Your task to perform on an android device: Open the Kitchen Stories app and browse for a Chinese Fried Rice recipe in the Asian category.
Image 0: 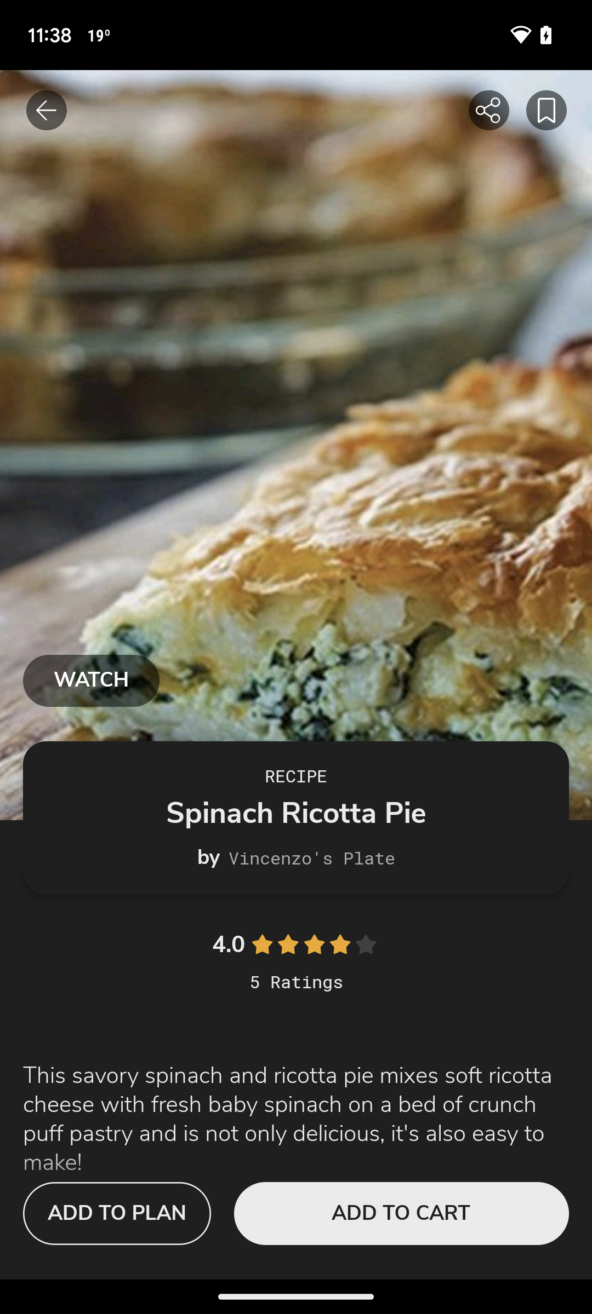
Open Kitchen Stories app
Step 0: open app "Kitchen Stories"
Image 1: 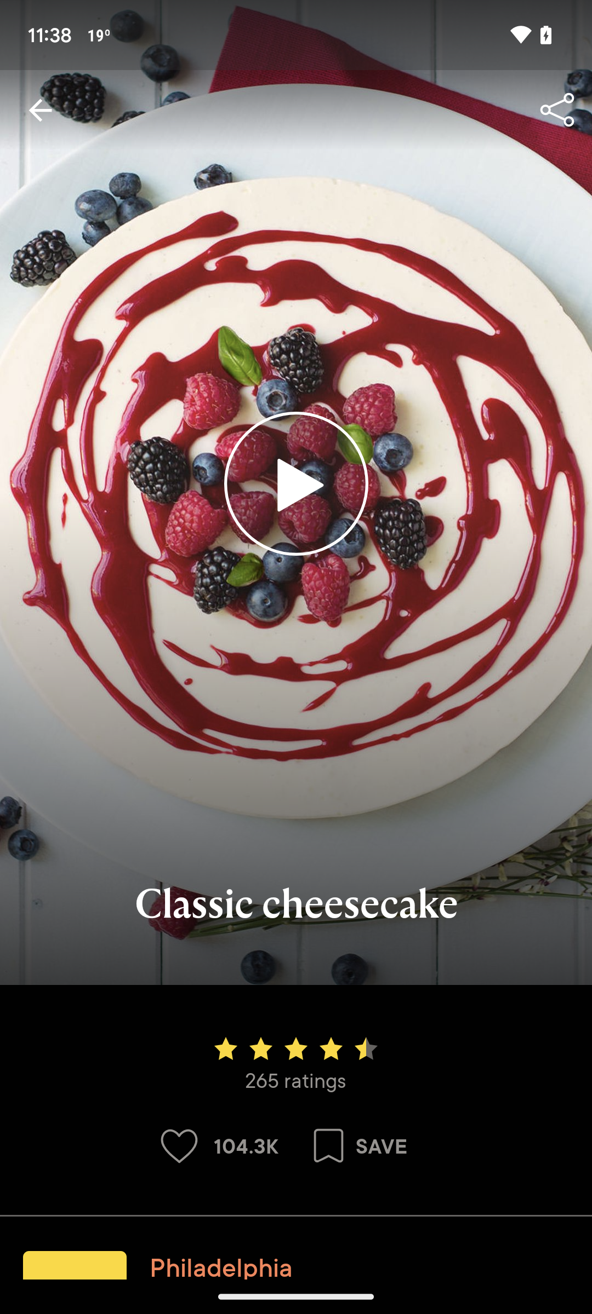
Go back to the previous screen
Step 1: press back button
Image 2: 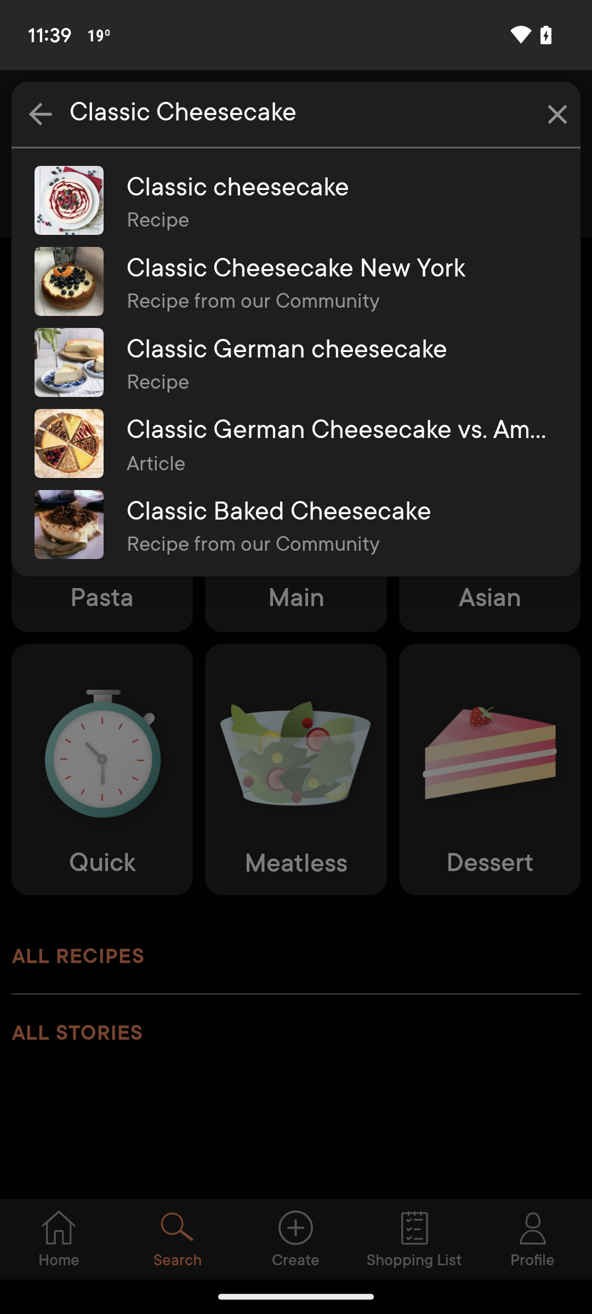
Go back to the previous screen
Step 2: press back button
Image 3: 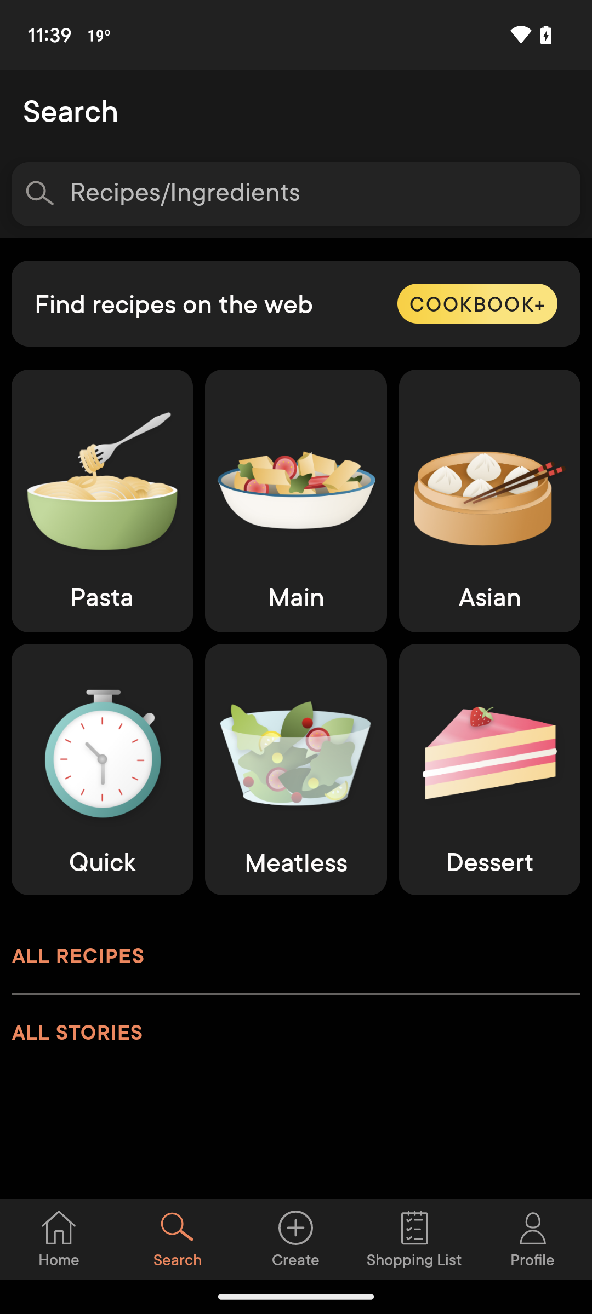
Click on the Asian category
Step 3: click (489, 500)
Image 4: 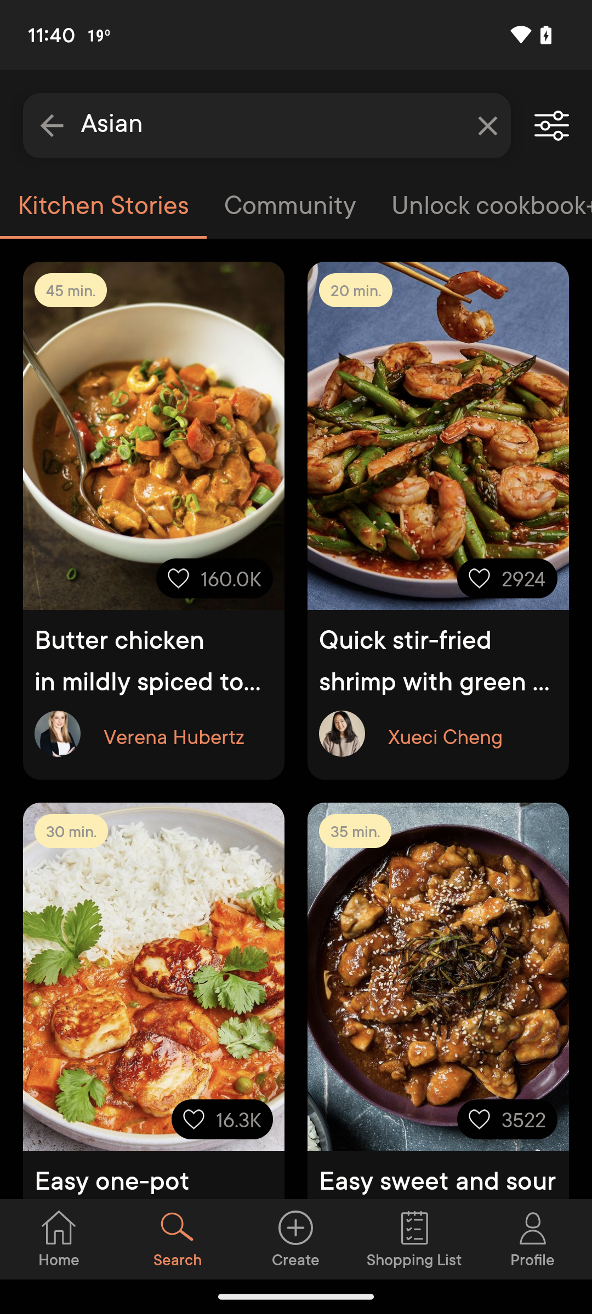
Swipe up to view Chinese Fried Rice recipe
Step 4: scroll down
Image 5: 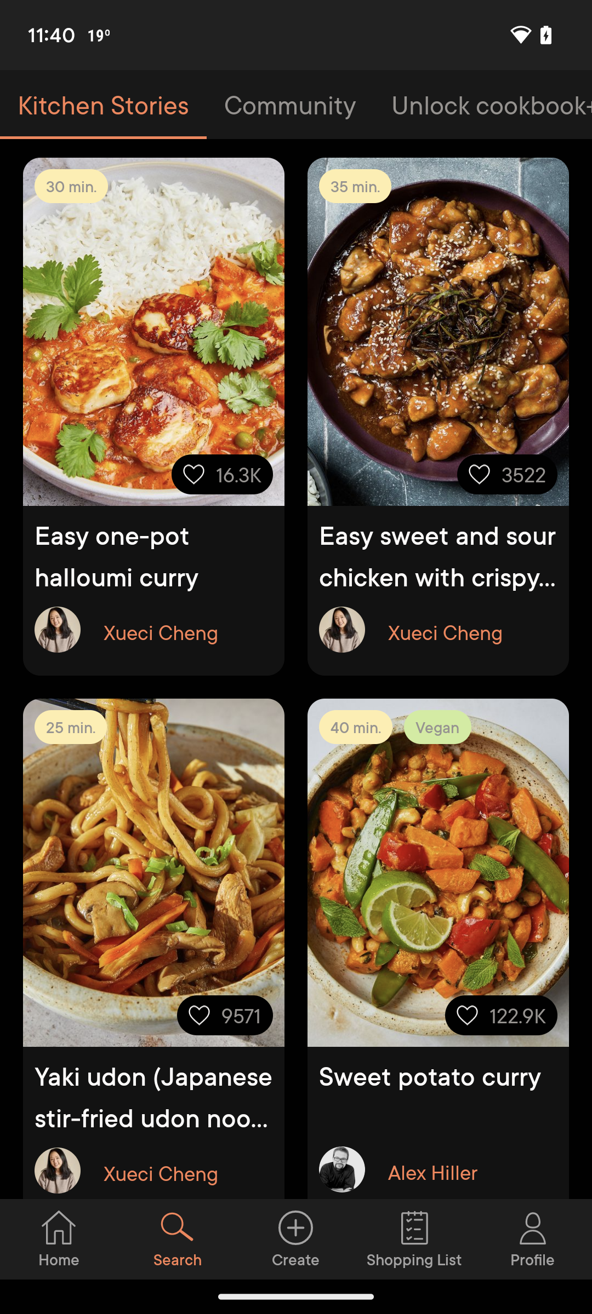
Swipe up to view Chinese Fried Rice recipe
Step 5: scroll down
Image 6: 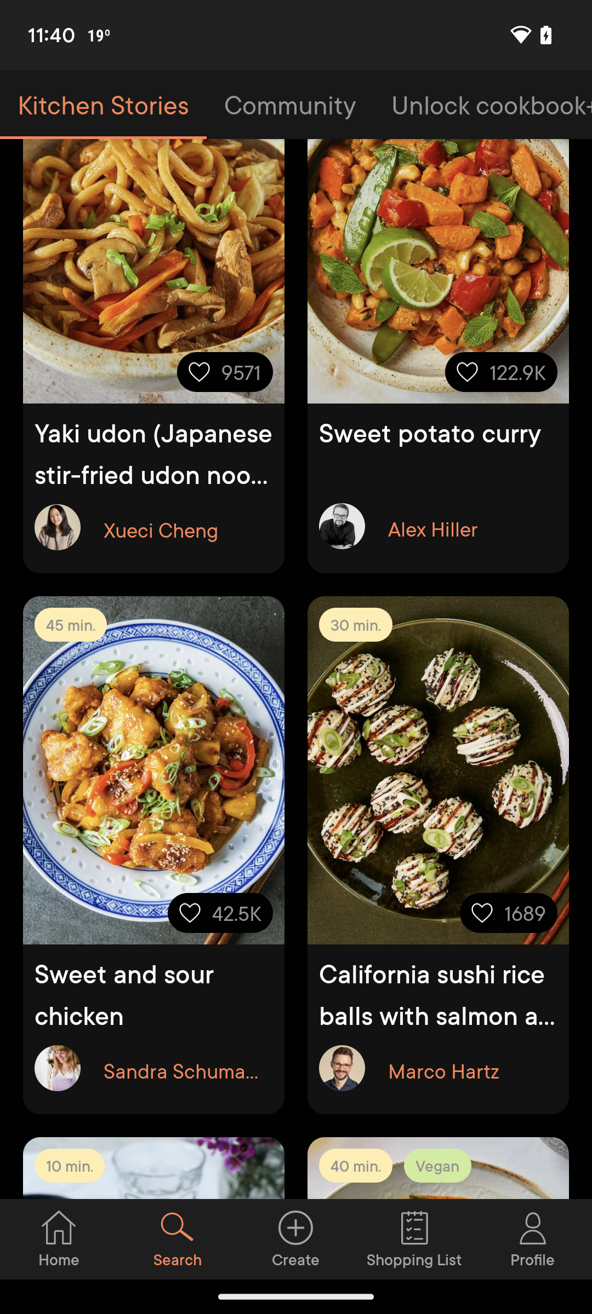
Swipe up to view Chinese Fried Rice recipe
Step 6: scroll down
Image 7: 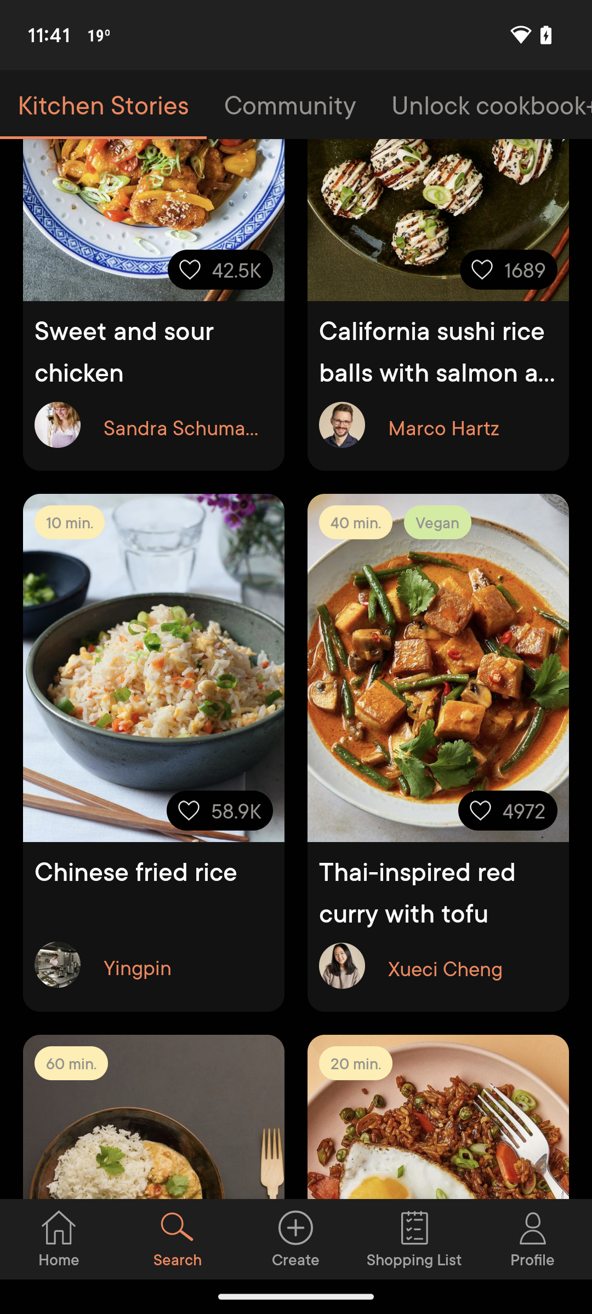
Open the Chinese Fried Rice recipe
Step 7: click (153, 891)